Your task to perform on an android device: I need walking shoes for walking, so I am searching for women's walking shoes for me in the lifestyle app.
Image 0: 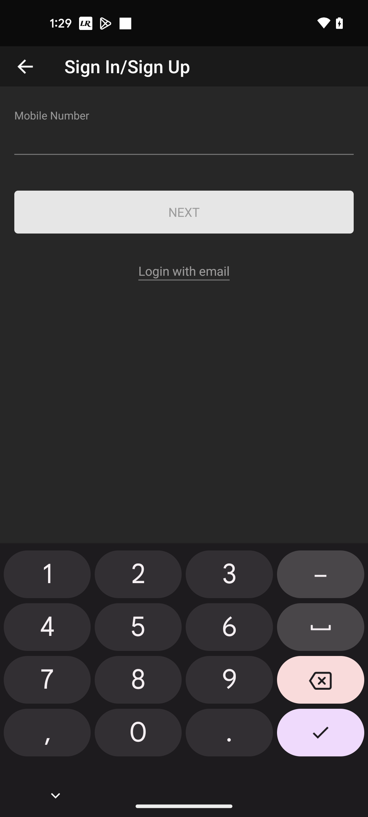
Open the Lifestyle app
Step 0: open app "Lifestyle"
Image 1: 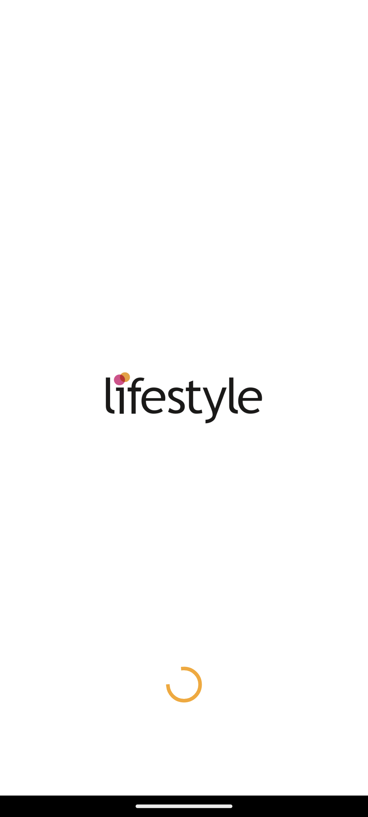
Open the Lifestyle app
Step 1: wait
Image 2: 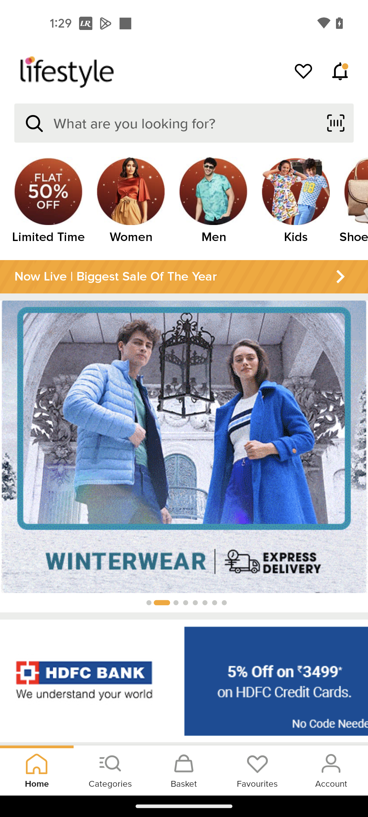
Go to the search bar
Step 2: click (185, 123)
Image 3: 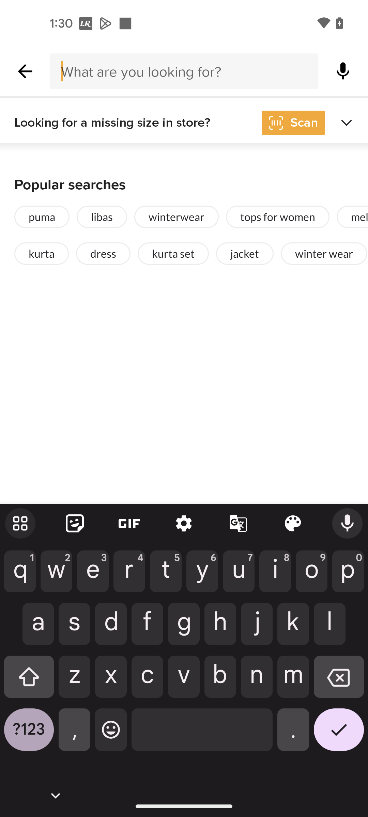
Search for walking shoes for women.
Step 3: type "Walking Shoes for women"
Image 4: 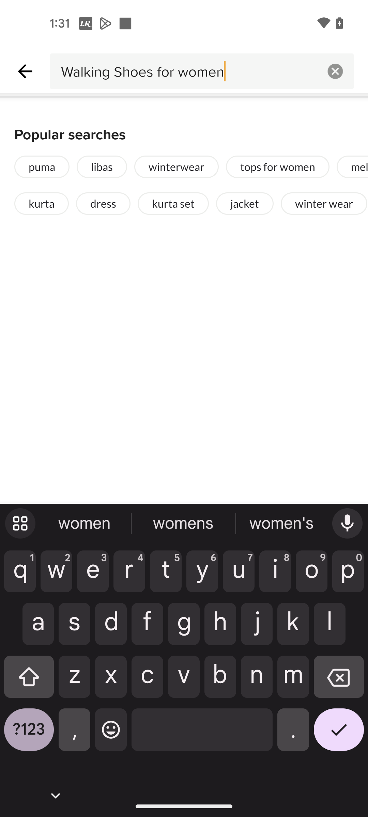
Click on the tick icon at the bottom right corner of the screen
Step 4: click (339, 735)